Your task to perform on an android device: there is an Important meeting with client and i am left with no fresh formal shirts so ,Search for formal shirts in the H&M app
Image 1: 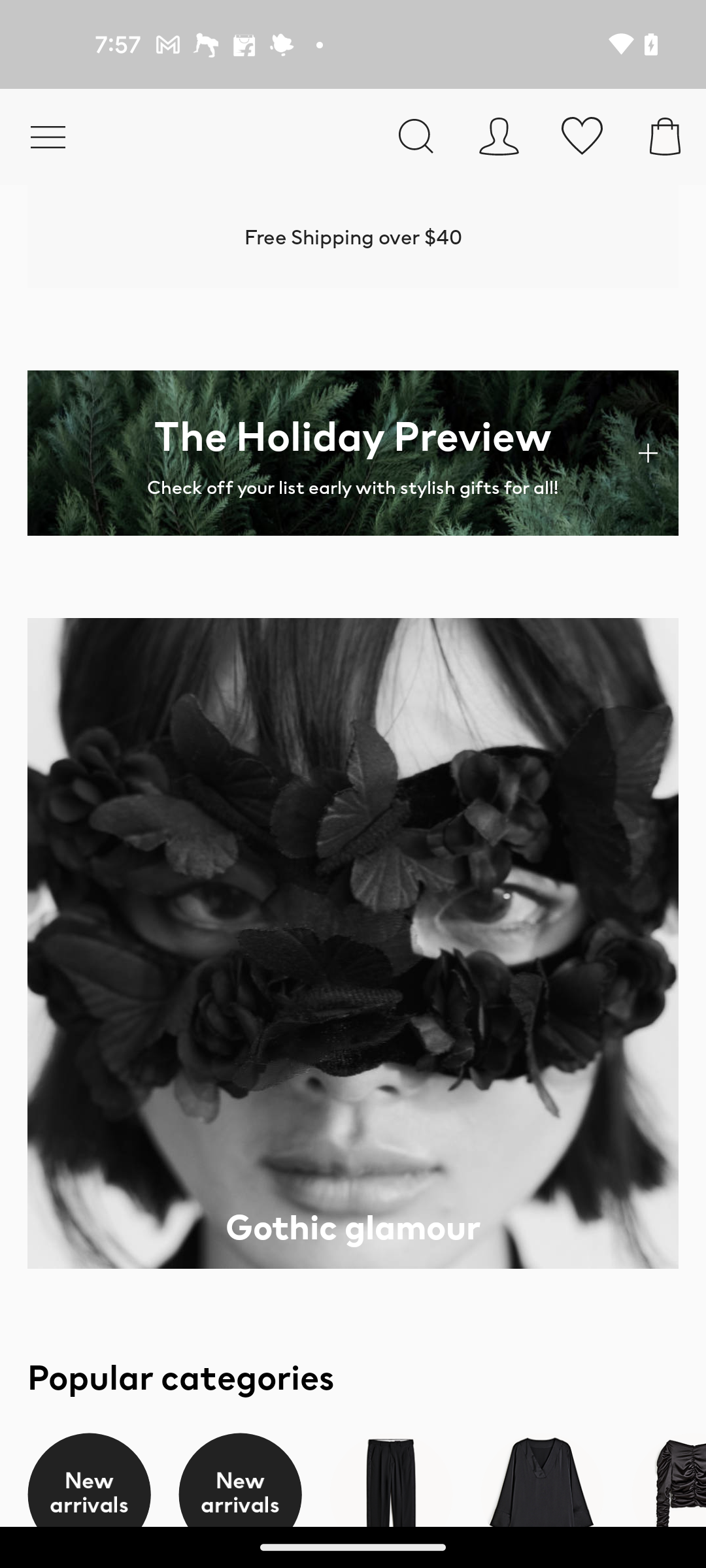
Click on the search icon at the top of the screen
Step 1: click (411, 133)
Image 2: 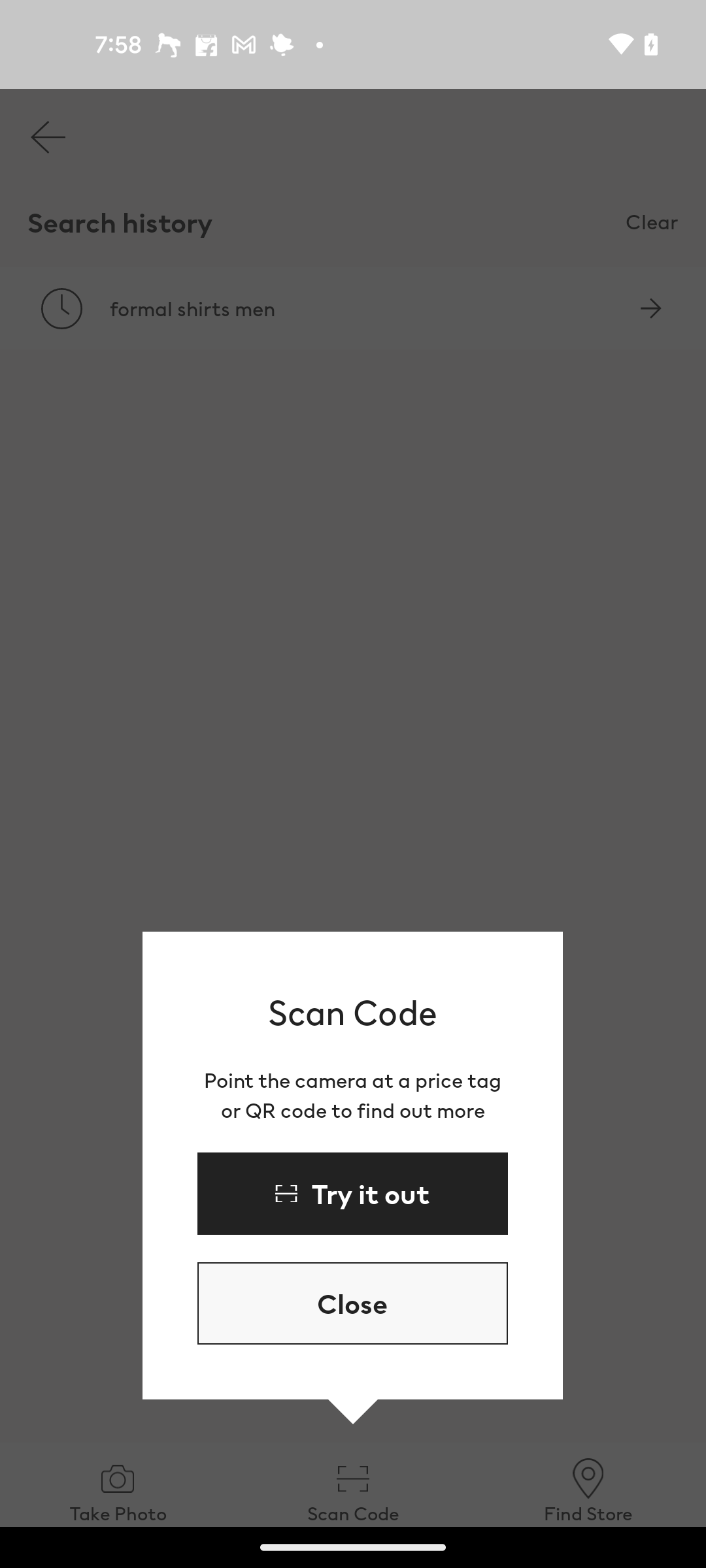
Click on the Close button in the pop up
Step 2: click (352, 1303)
Image 3: 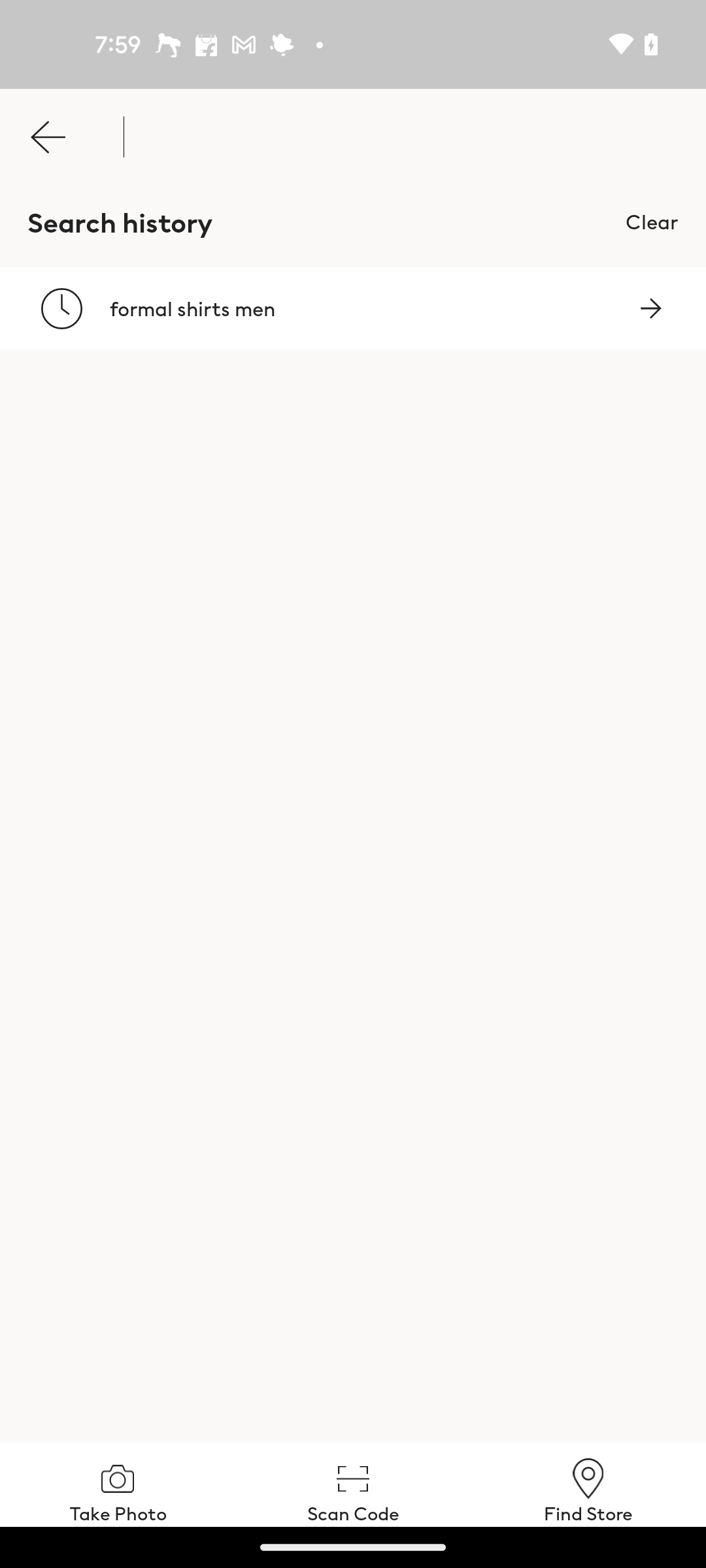
Go to the search bar at the top of the screen
Step 3: click (414, 137)
Image 4: 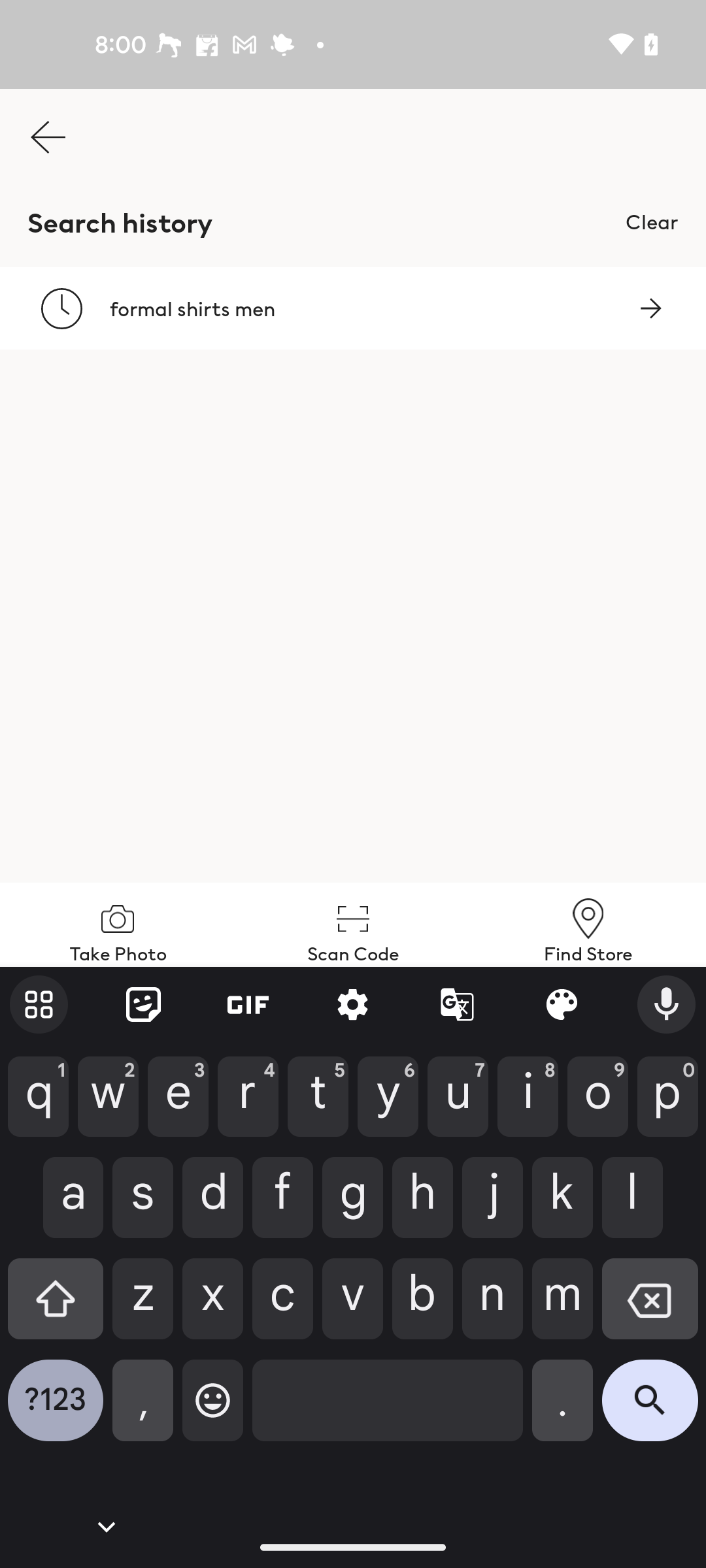
Type formal shirts in the search bar
Step 4: type "formal shirts"
Image 5: 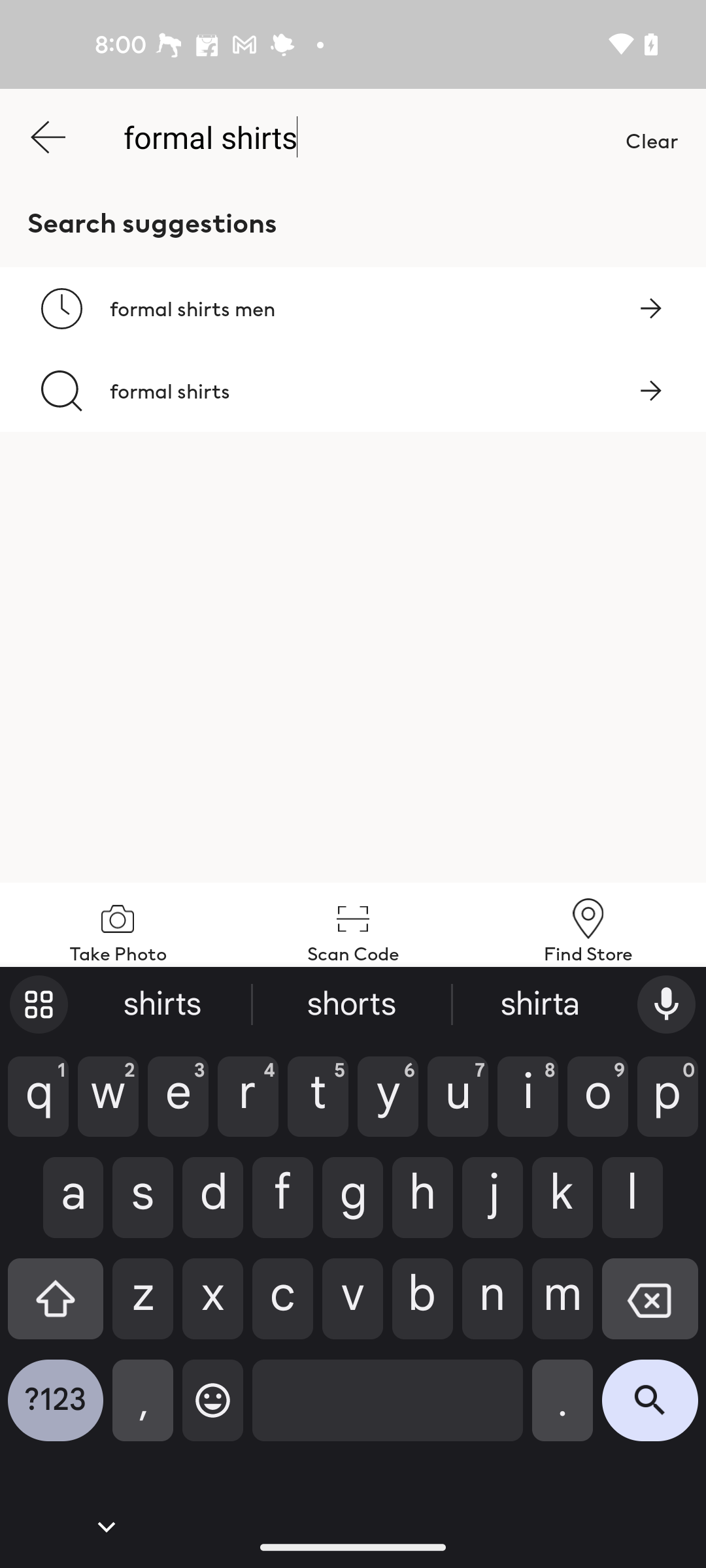
Click on the search button in the keyboard
Step 5: click (650, 1410)